Your task to perform on an android device: I want to use the Google Keep app to update my grocery list and add chicken and salmon to it.
Image 0: 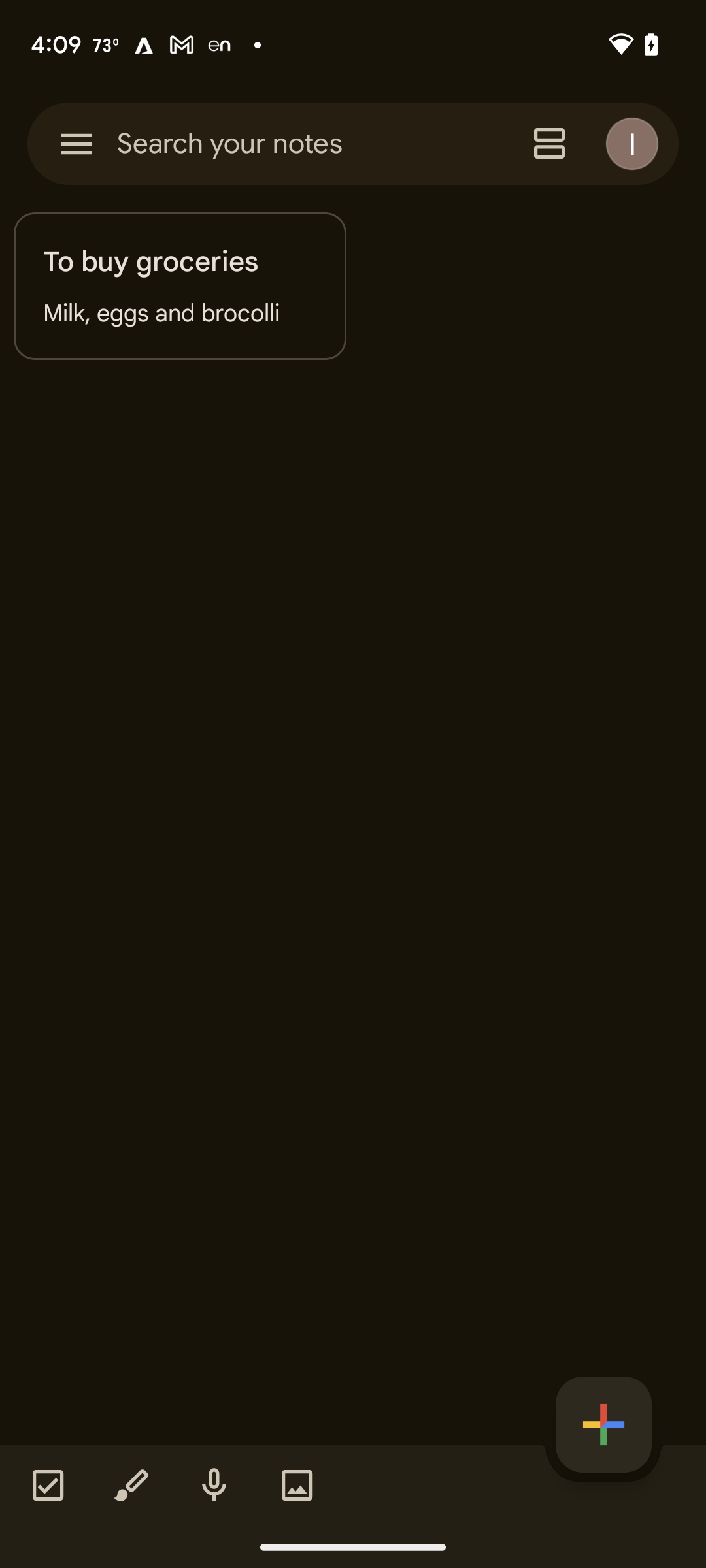
Click on the groceries list.
Step 0: click (180, 286)
Image 1: 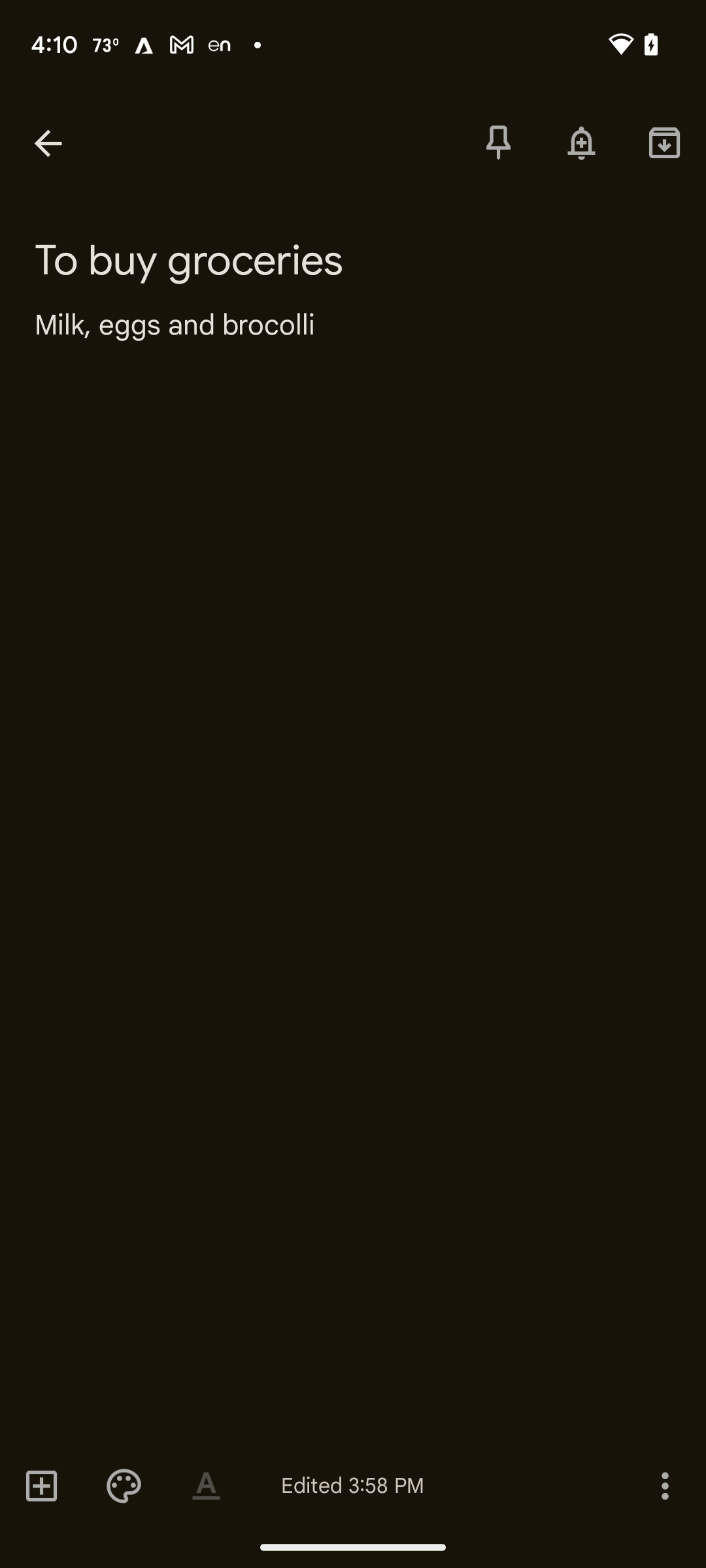
Click on the list
Step 1: click (180, 313)
Image 2: 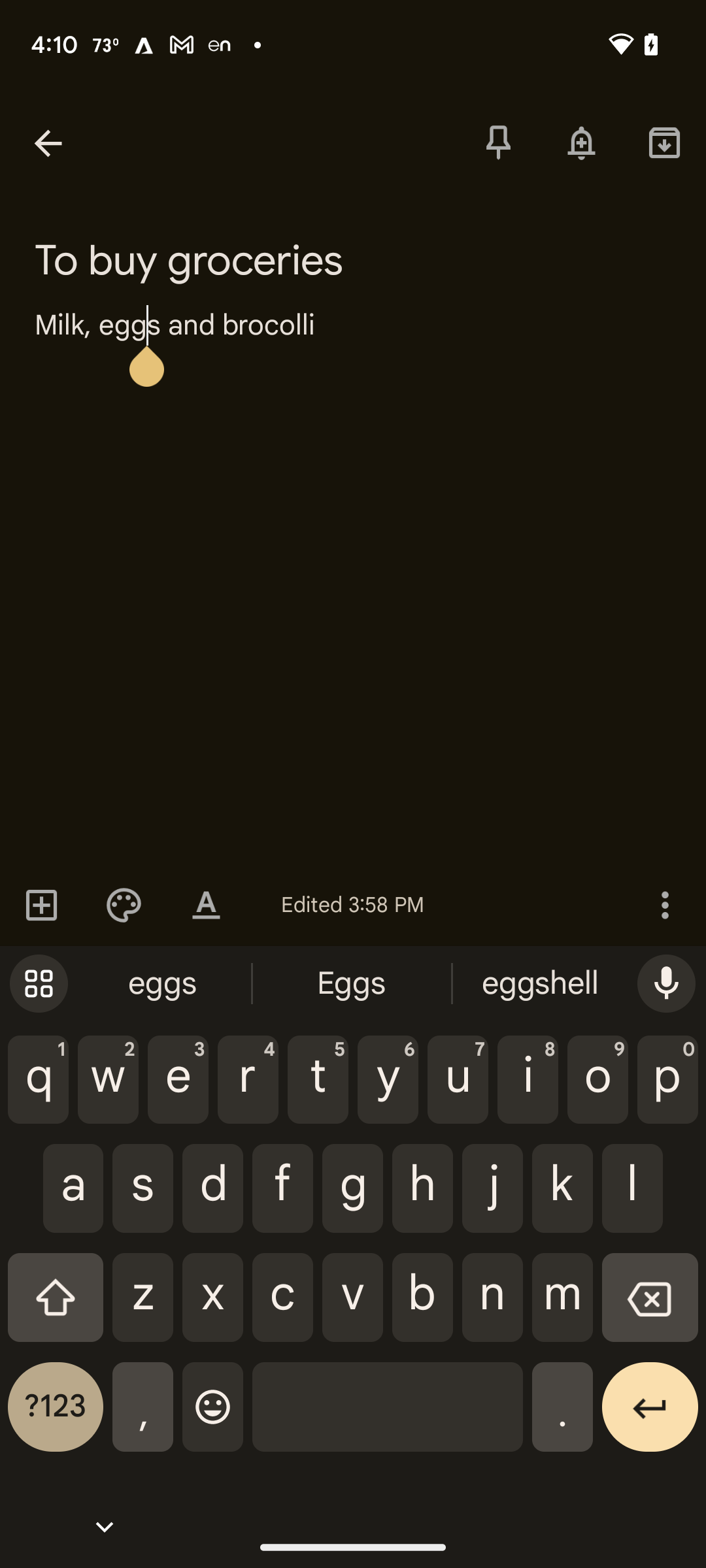
Add Milk, egg, brocolli, chicken and salmon
Step 2: type "Milk, eggs, brocolli, chicken and salmon."